Your task to perform on an android device: I want to view locks so that I can buy them.
Image 0: 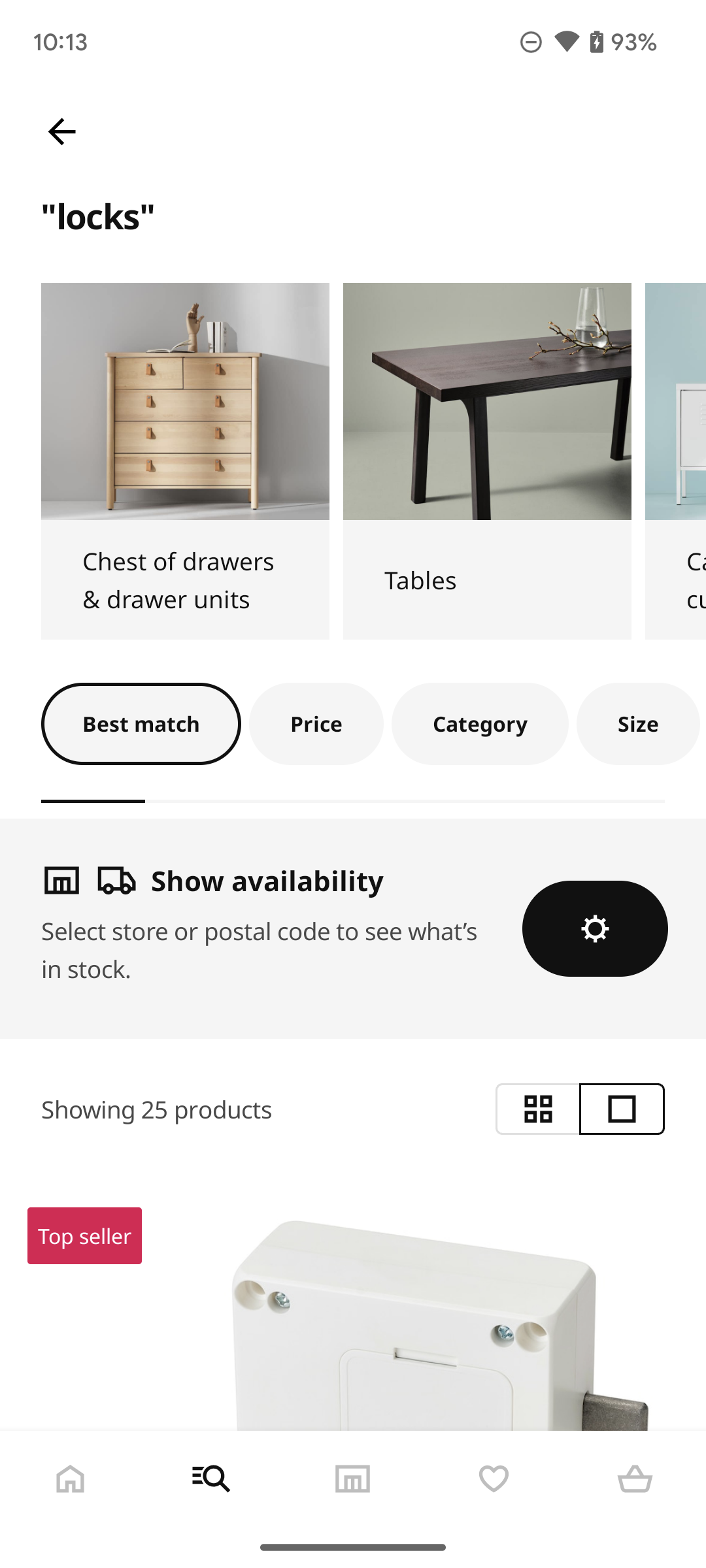
Swipe up on the screen.
Step 0: scroll down
Image 1: 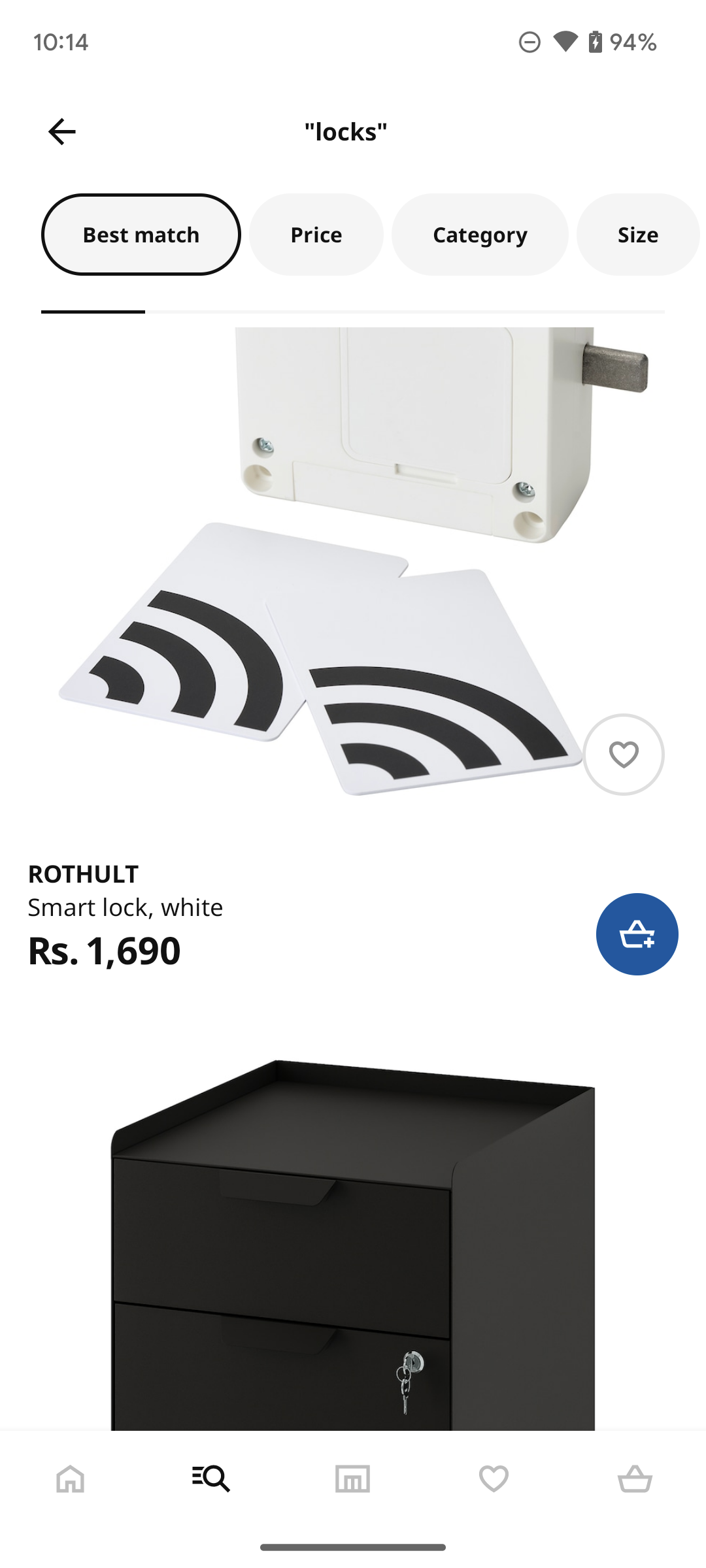
Swipe up on the screen.
Step 1: scroll down
Image 2: 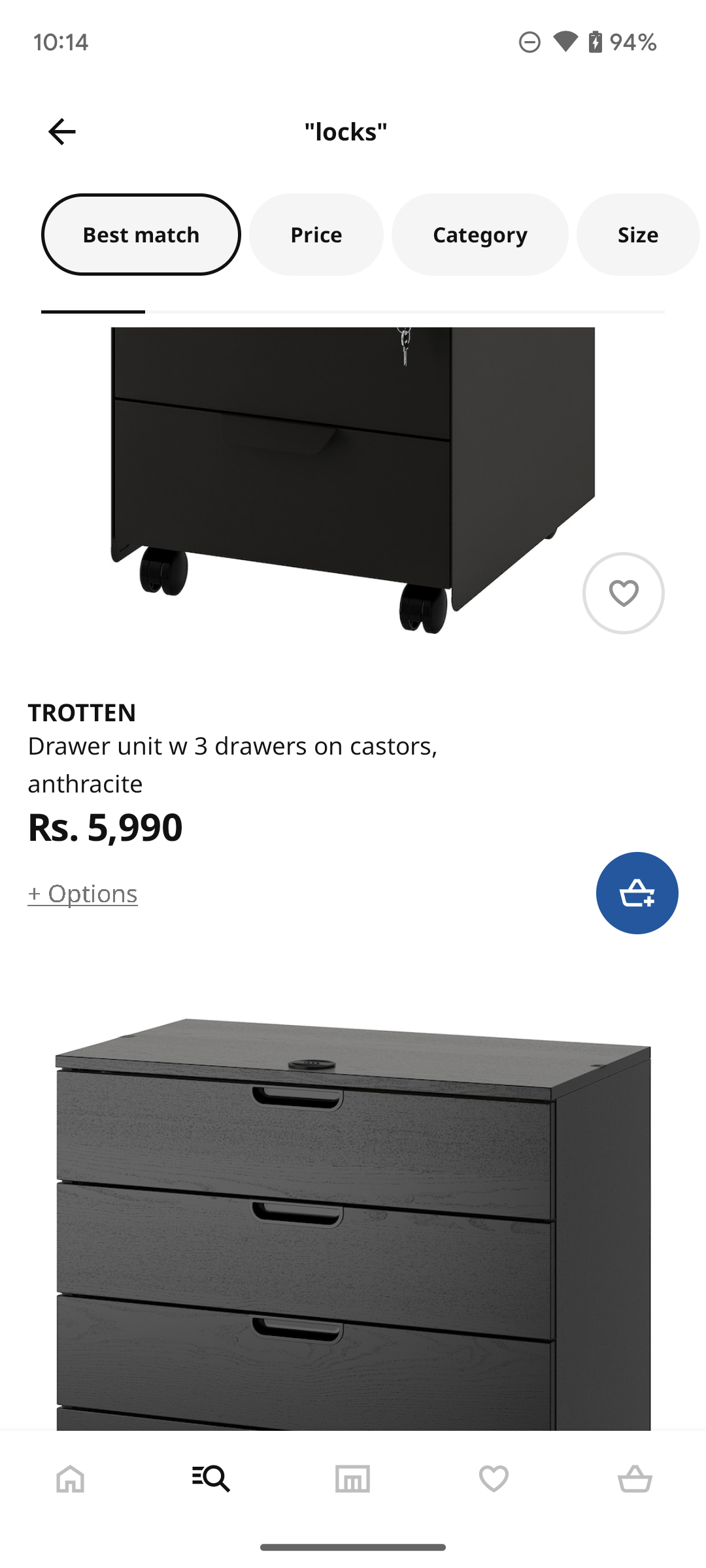
Swipe up on the screen.
Step 2: scroll down